Your task to perform on an android device: In the My Workout Plan app, I would like to set a daily goal for Strengthening the core of the body in order to keep fit.
Image 0: 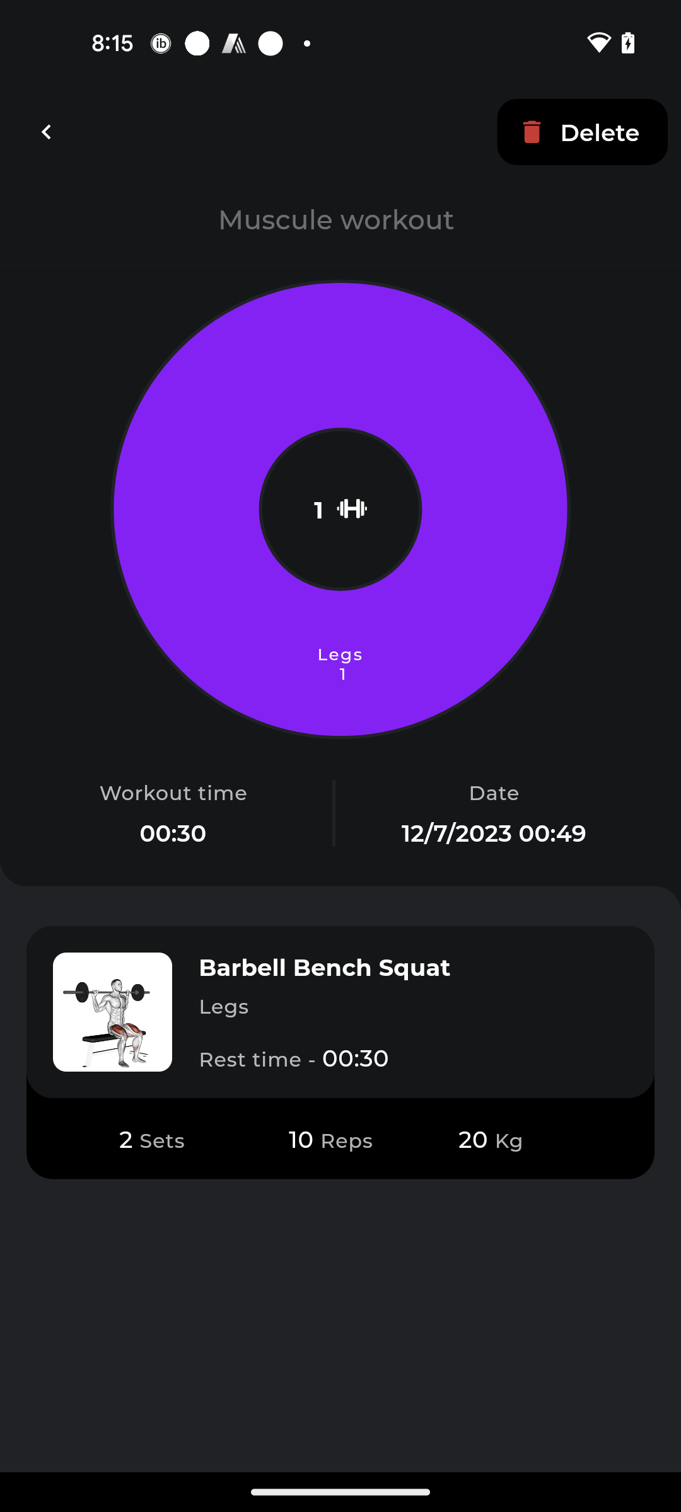
Go back to the previous page
Step 0: press back button
Image 1: 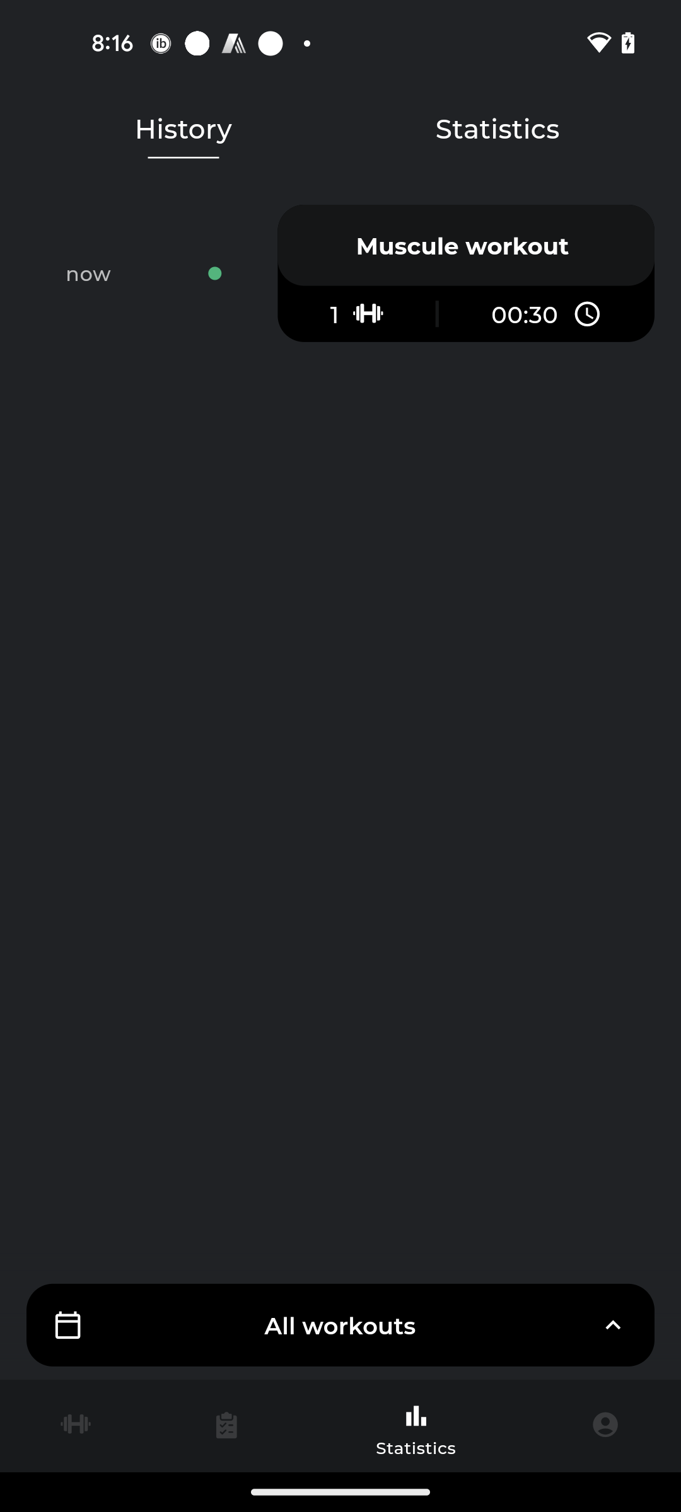
Go to the first tab
Step 1: click (76, 1426)
Image 2: 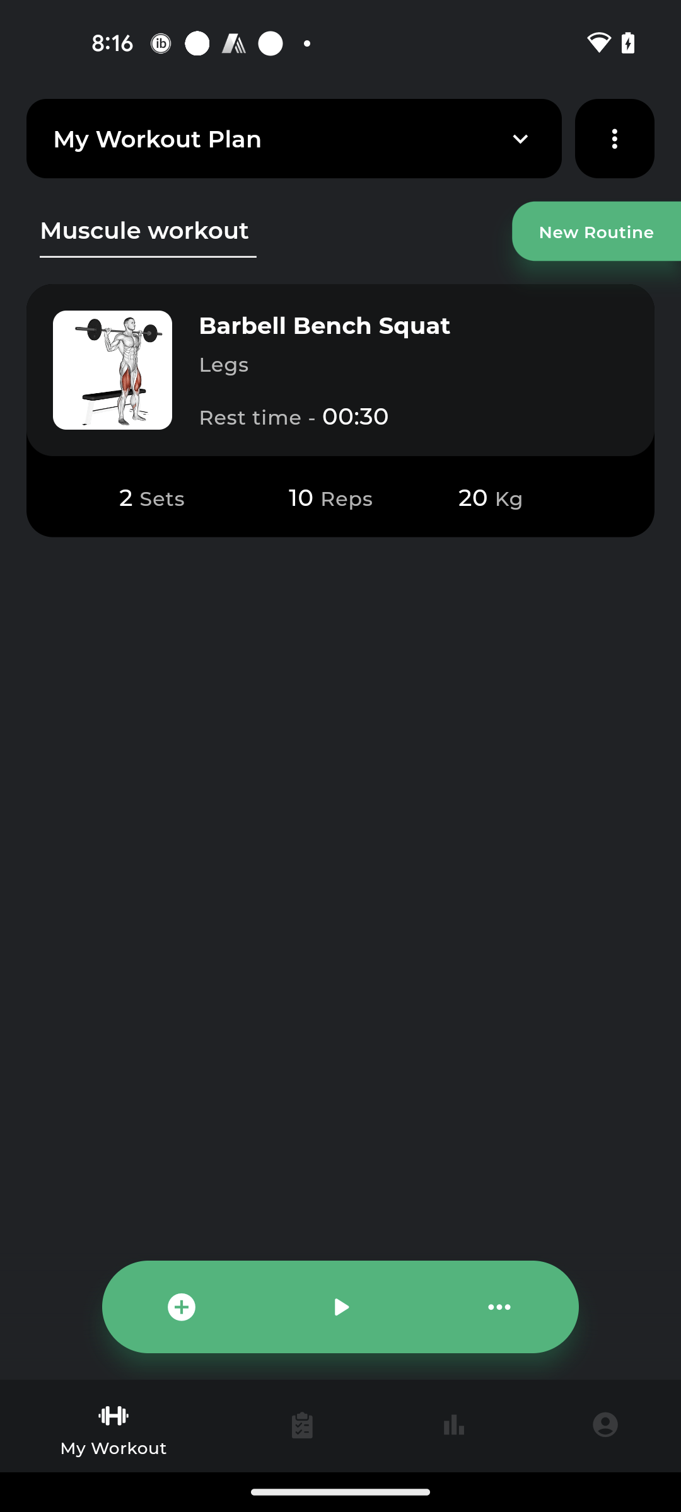
Click on the plus icon
Step 2: click (182, 1307)
Image 3: 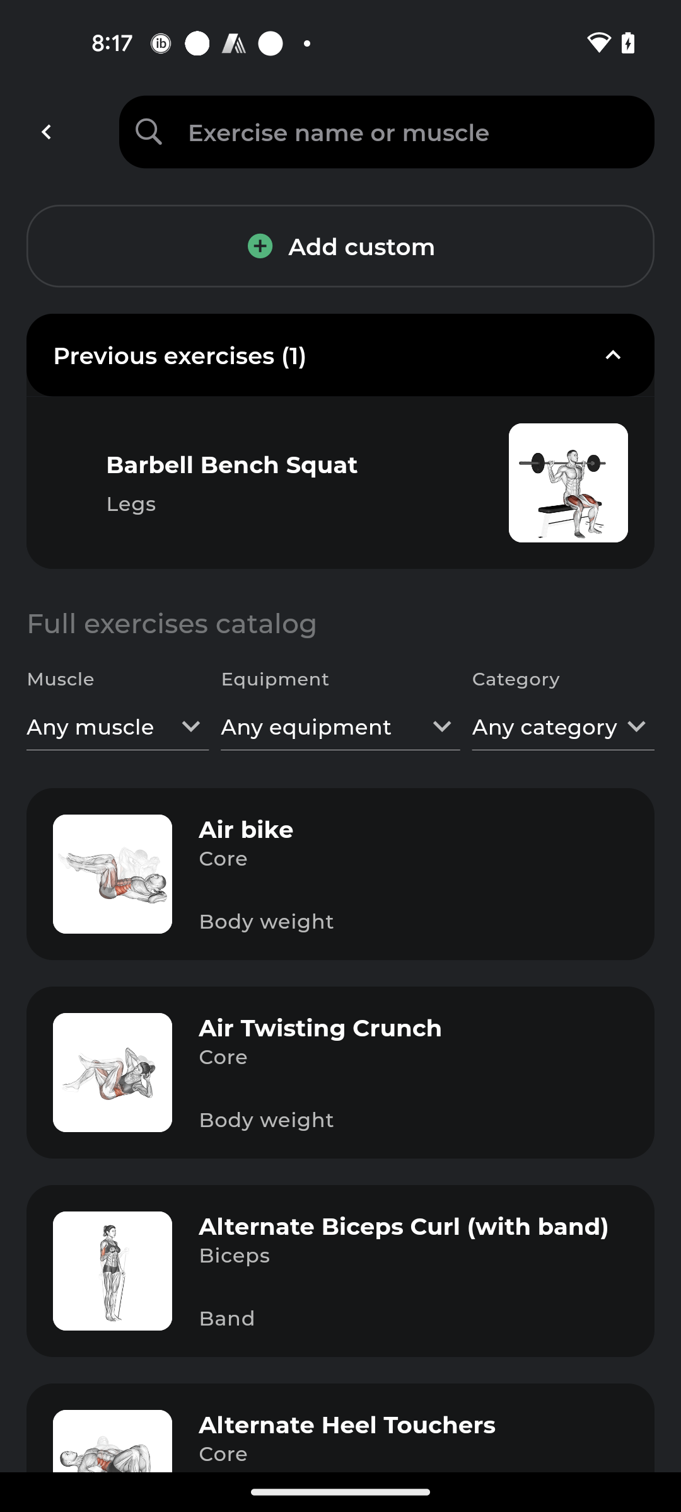
Click on the Air Bike exercise
Step 3: click (340, 874)
Image 4: 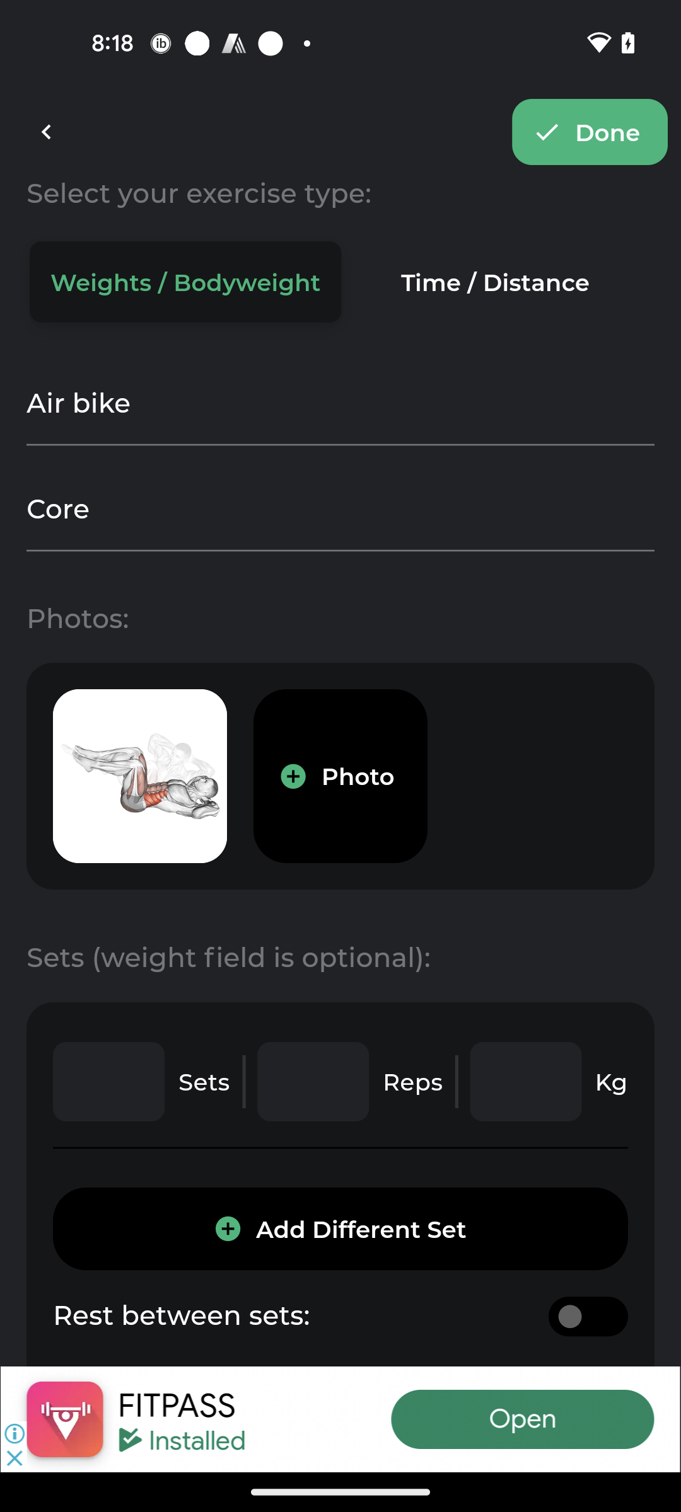
Click on the text bar of the sets
Step 4: click (108, 1082)
Image 6: 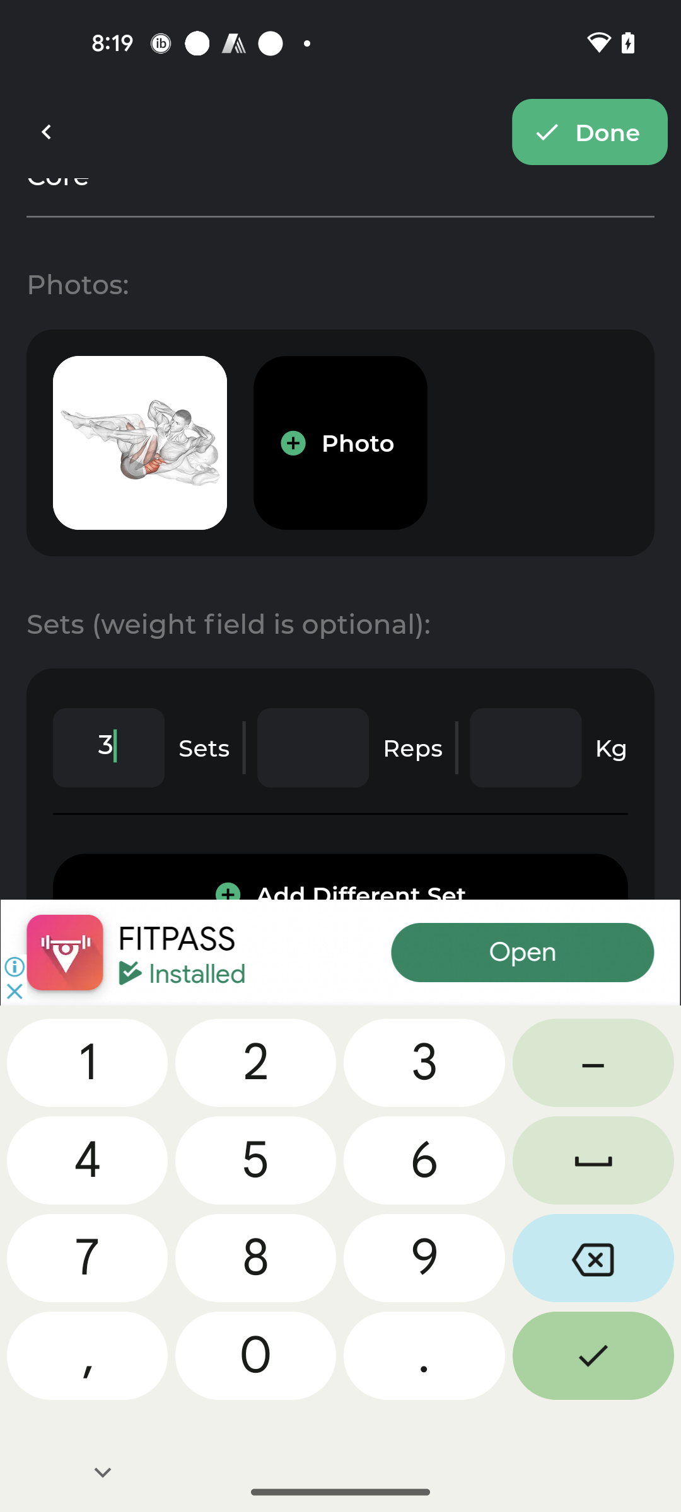
Click on the Text bar of the reps
Step 6: click (313, 747)
Image 7: 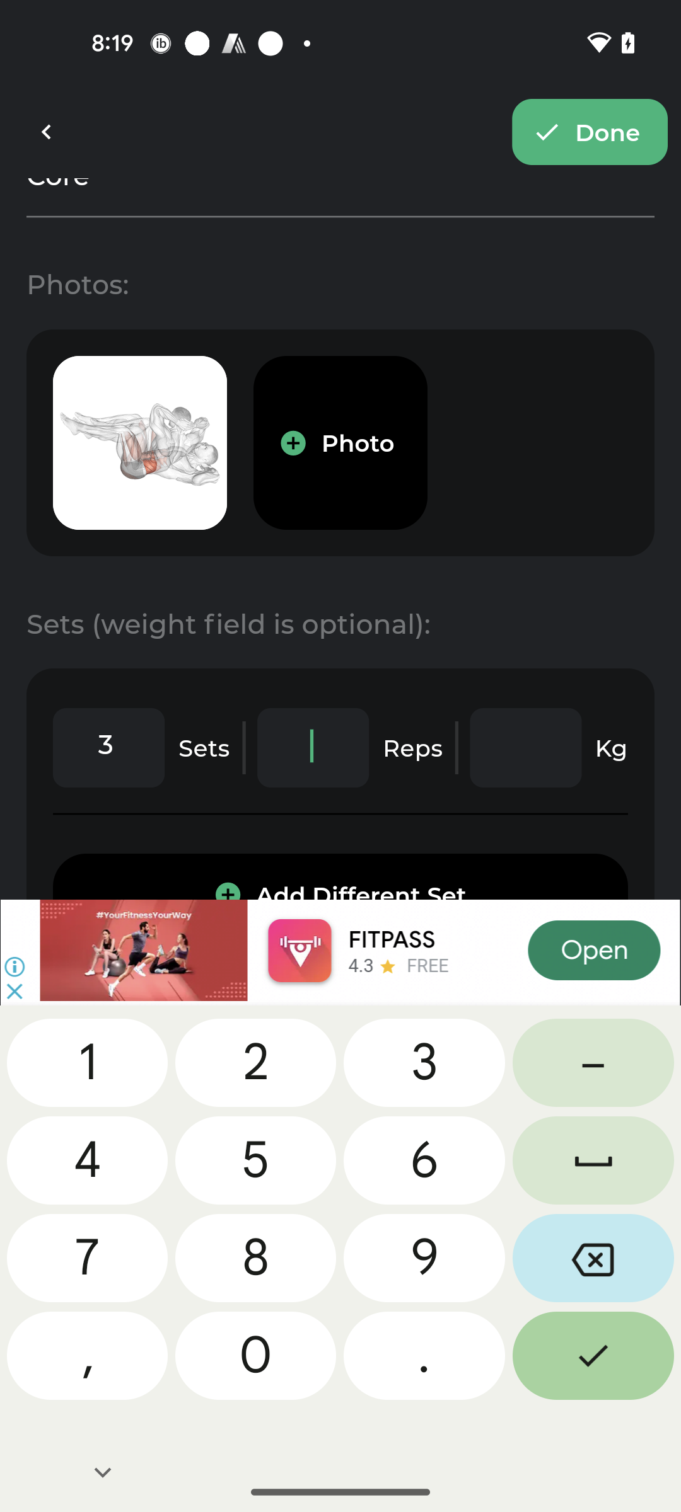
Enter the 10 reps
Step 7: type "10"
Image 8: 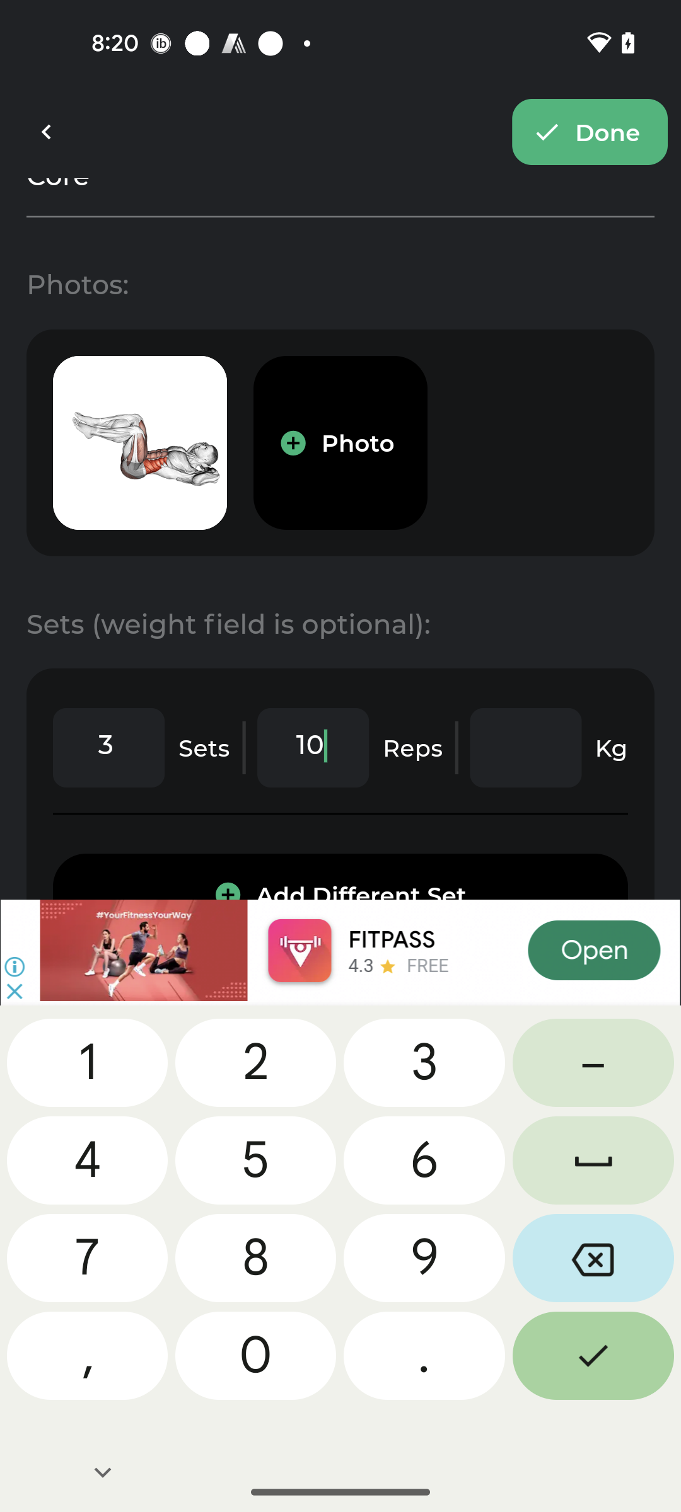
Swipe up
Step 8: scroll down
Image 9: 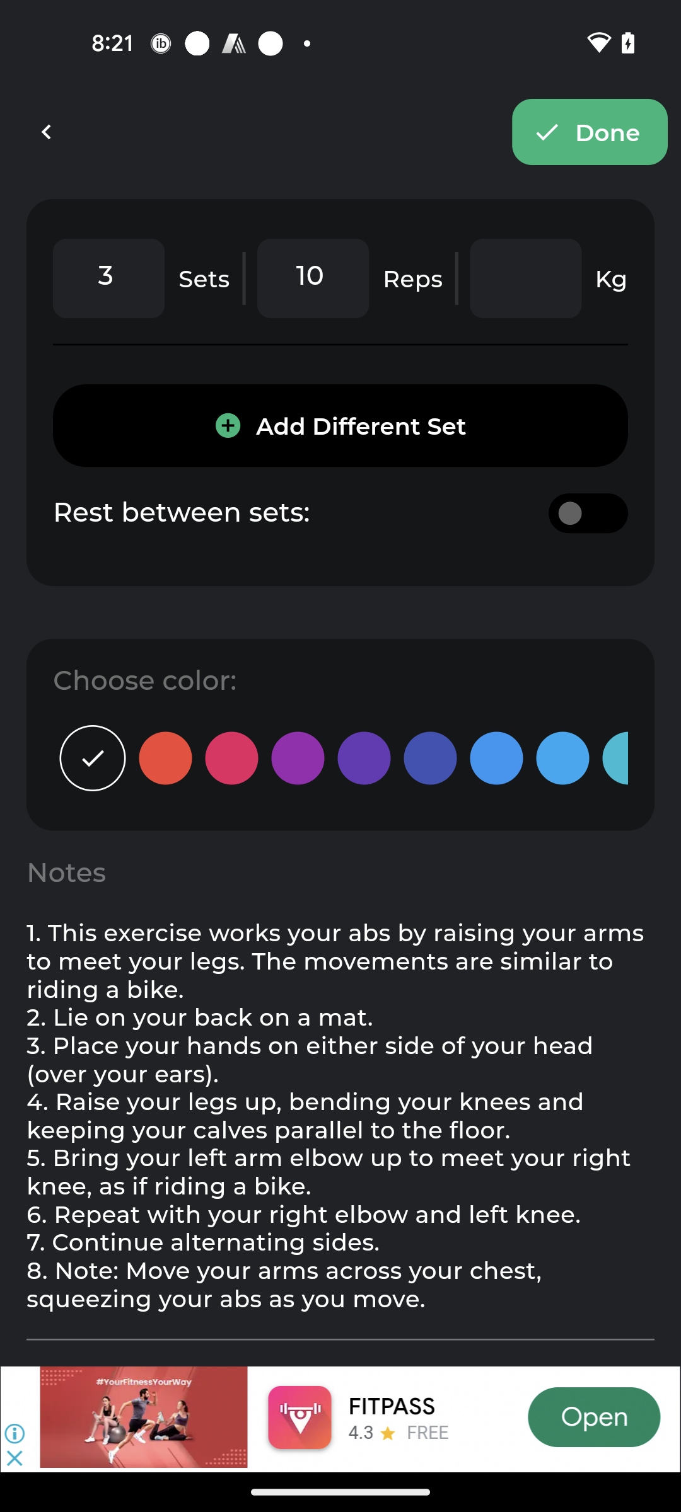
Toggle the Rest between sets option
Step 9: click (340, 392)
Image 10: 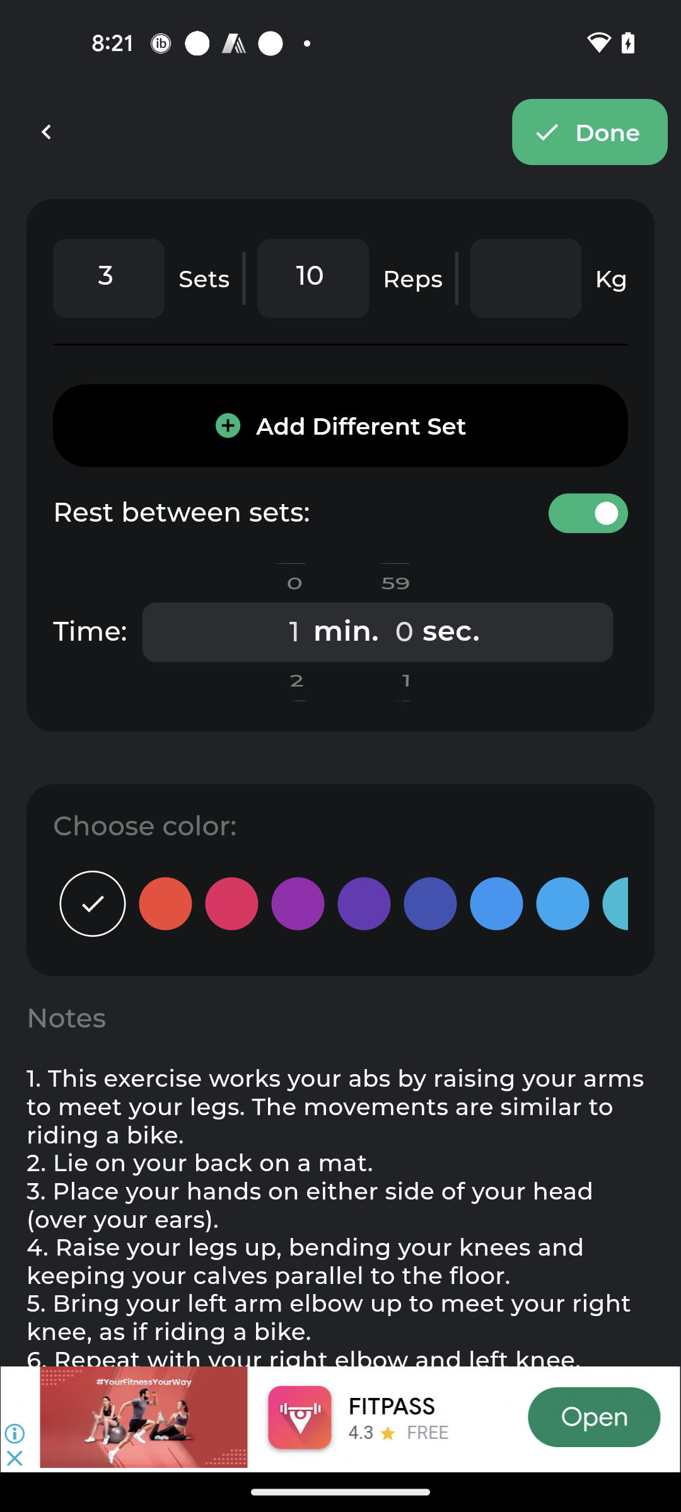
Click on the Time section
Step 10: click (252, 632)
Image 11: 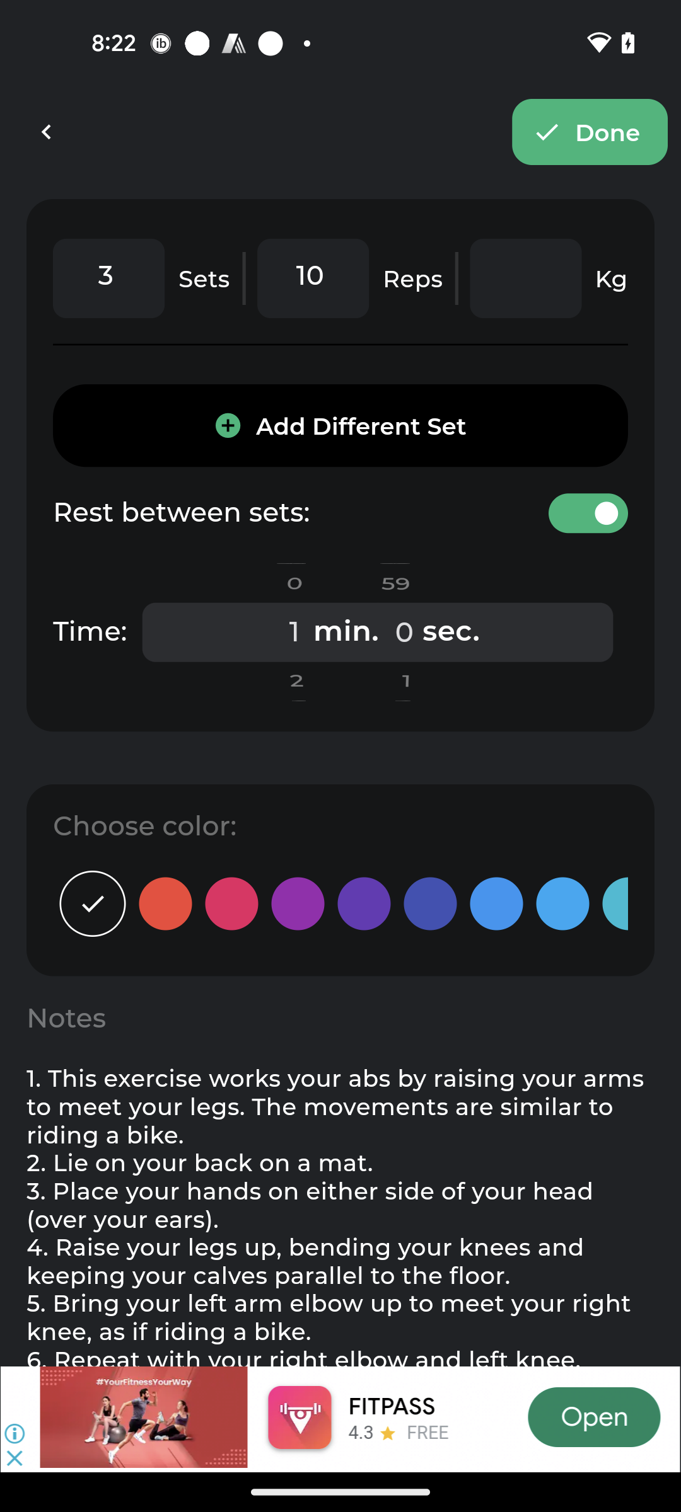
Click on the Done button
Step 11: click (590, 132)